Your task to perform on an android device: View the bus schedule for the 8:59 a.m. to 9:51 a.m. departure from Brussels midi to Anvers central.
Image 0: 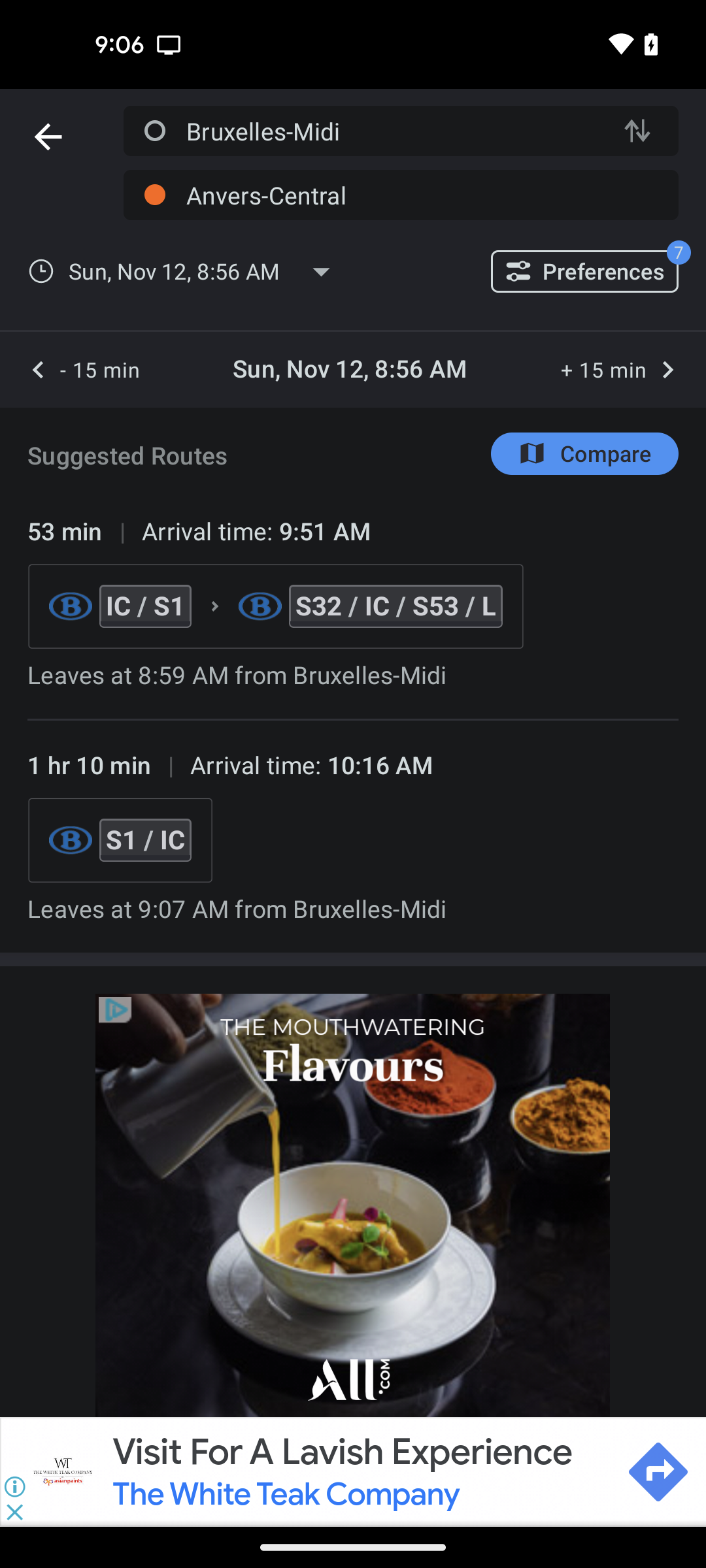
Swipe up to view the bus schedule
Step 0: scroll down
Image 1: 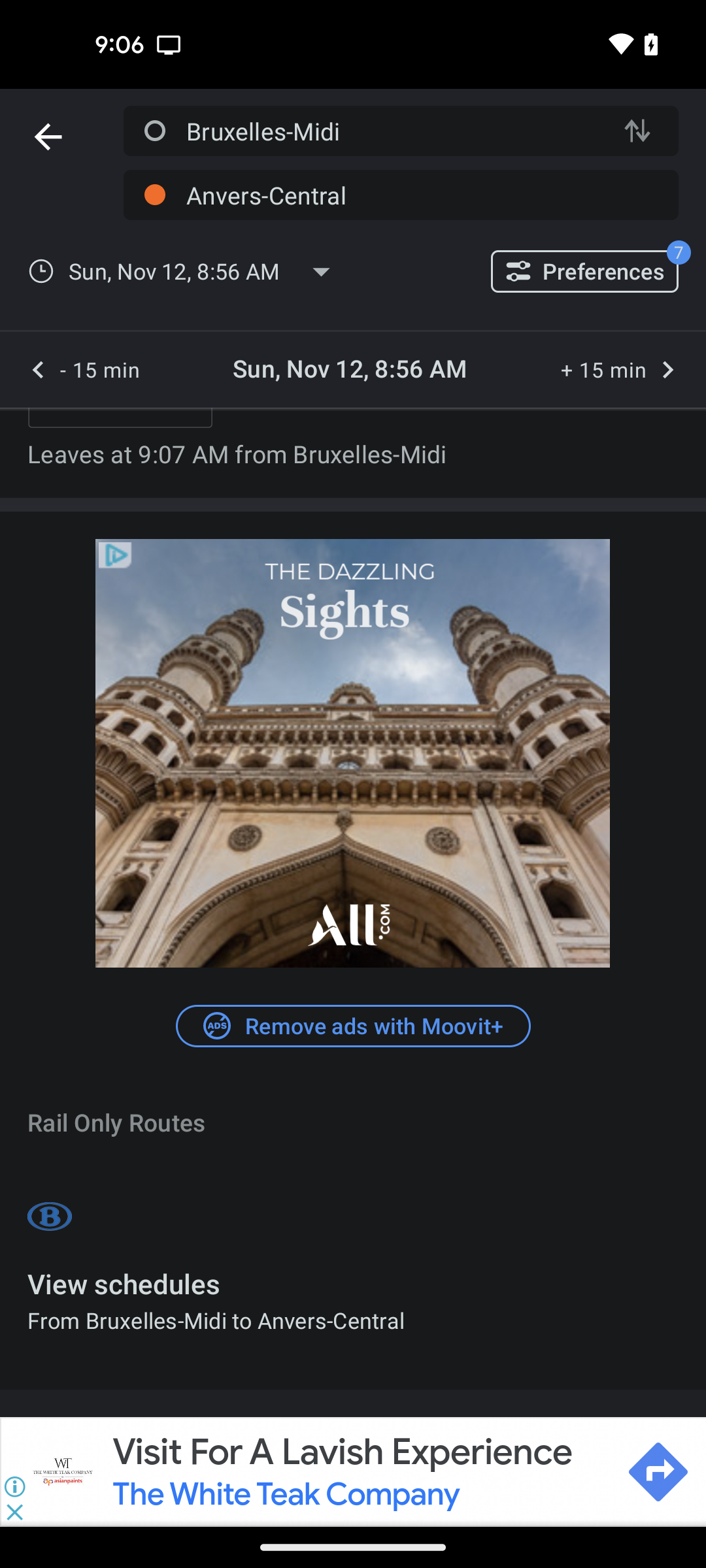
Tap on the view schedules option
Step 1: click (353, 1283)